Your task to perform on an android device: Watch the video for the focaccia recipe.
Image 0: 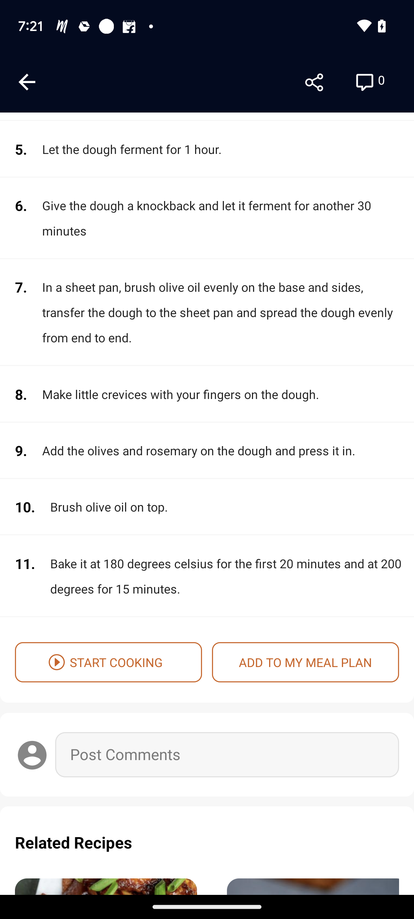
Scroll down to watch the video.
Step 0: scroll up
Image 1: 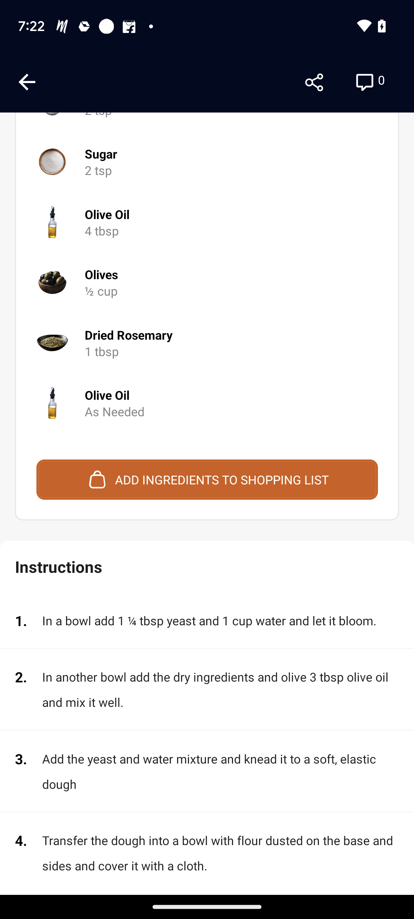
Scroll down to watch the video.
Step 1: scroll up
Image 2: 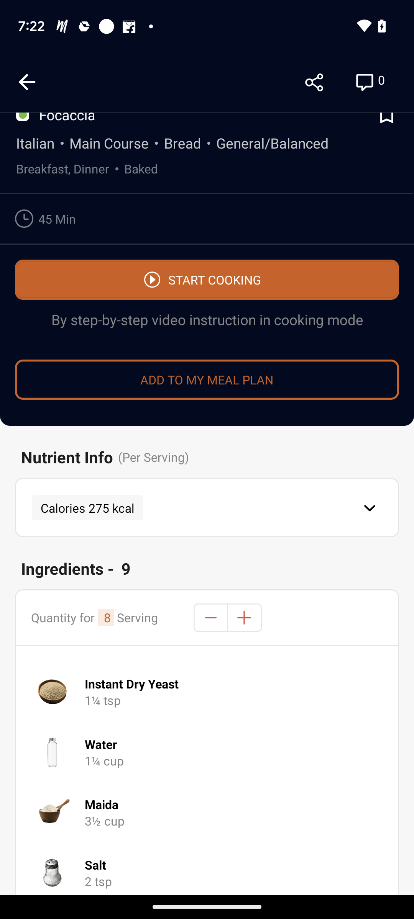
Scroll down to watch the video.
Step 2: scroll up
Image 3: 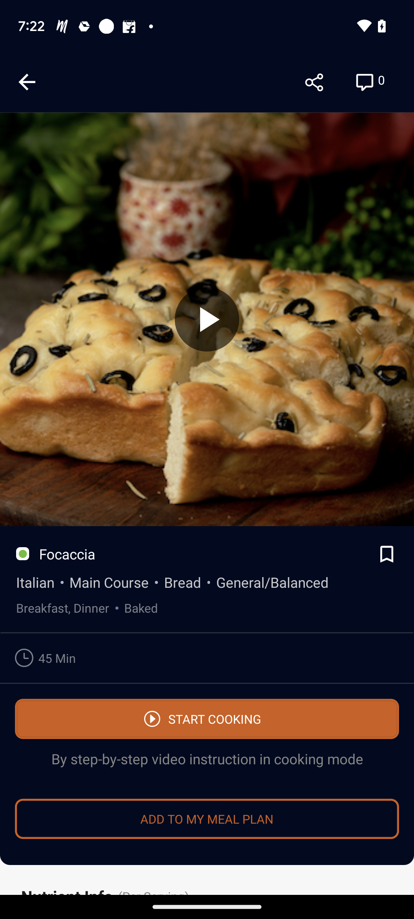
Click on the Video play icon to watch the video.
Step 3: click (203, 316)
Image 4: 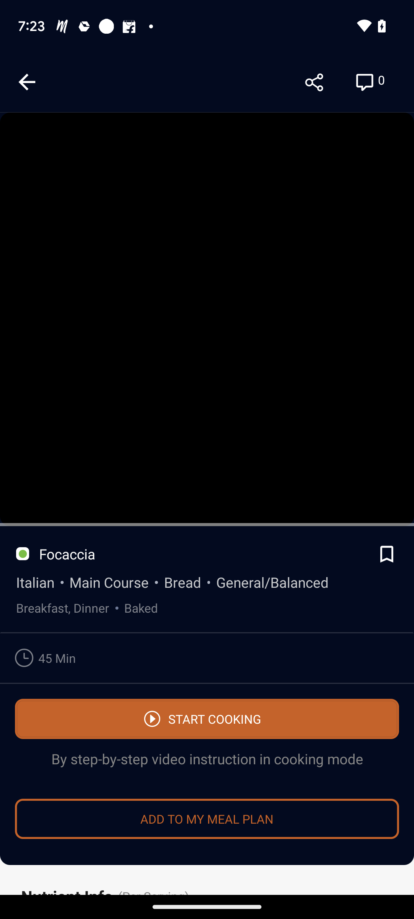
Click on the Video play icon to watch the video.
Step 4: wait